Your task to perform on an android device: My old drill machine broke down, so I need a new one for my carpentry business. To find the drill machine with 3 above customer rating use the Shopsy app.
Image 0: 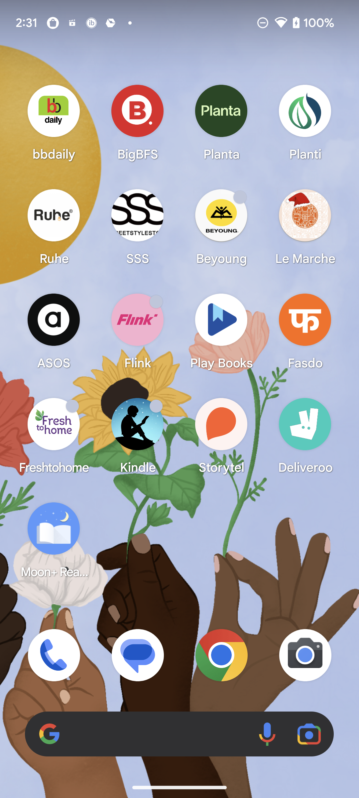
Open Shopsy App
Step 0: open app "Shopsy"
Image 1: 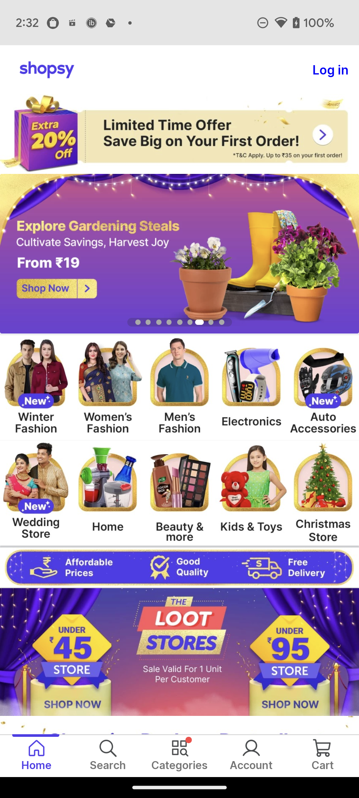
Click on the Search icon at the bottom of the screen
Step 1: click (104, 751)
Image 2: 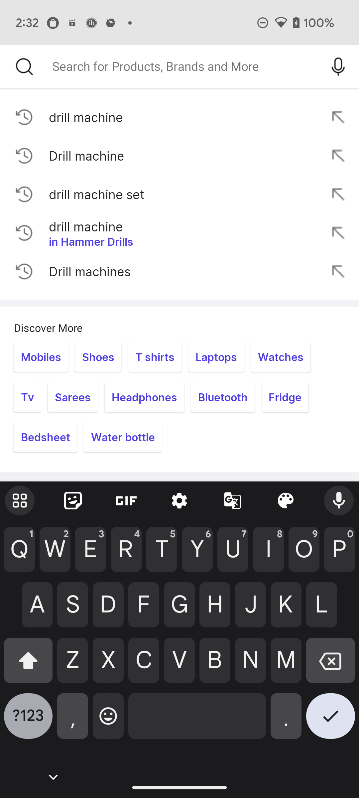
search for drill machine
Step 2: type "drill machine"
Image 3: 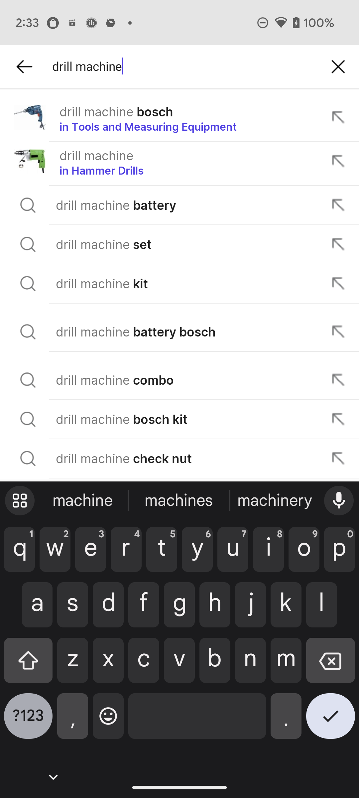
Click on the tick button at the bottom right corner of the screen
Step 3: click (330, 721)
Image 5: 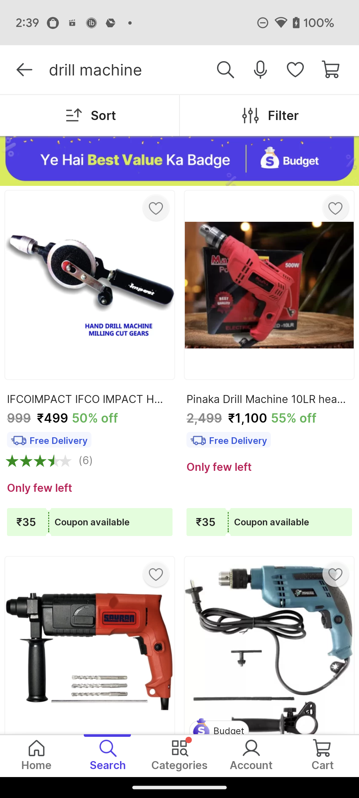
Click on the filter option
Step 5: click (265, 118)
Image 6: 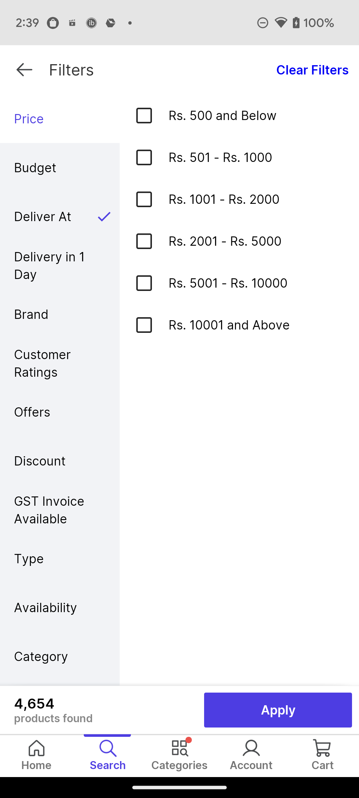
go to Customer ratings
Step 6: click (60, 363)
Image 7: 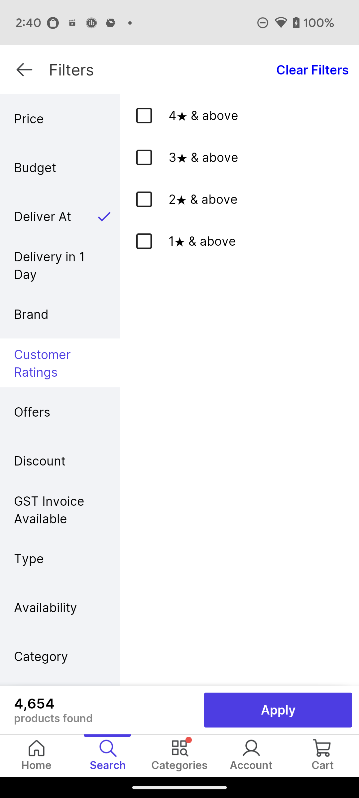
Click on the tick box of 3 stars & above
Step 7: click (146, 158)
Image 8: 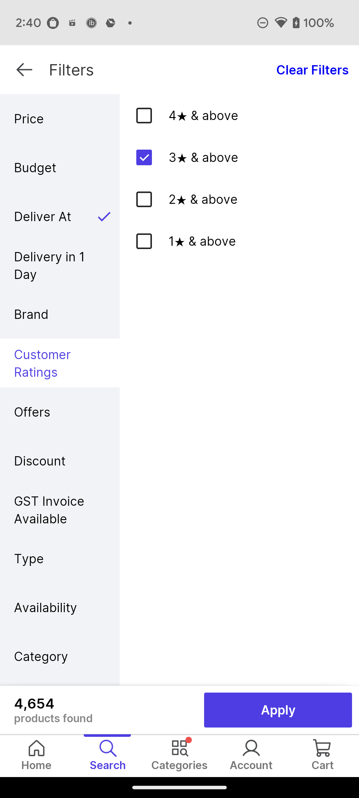
Click on the Apply button at the bottom of the screen
Step 8: click (278, 710)